Your task to perform on an android device: I selected a laptop on the Amazon app, and I want to view details on the laptop.
Image 0: 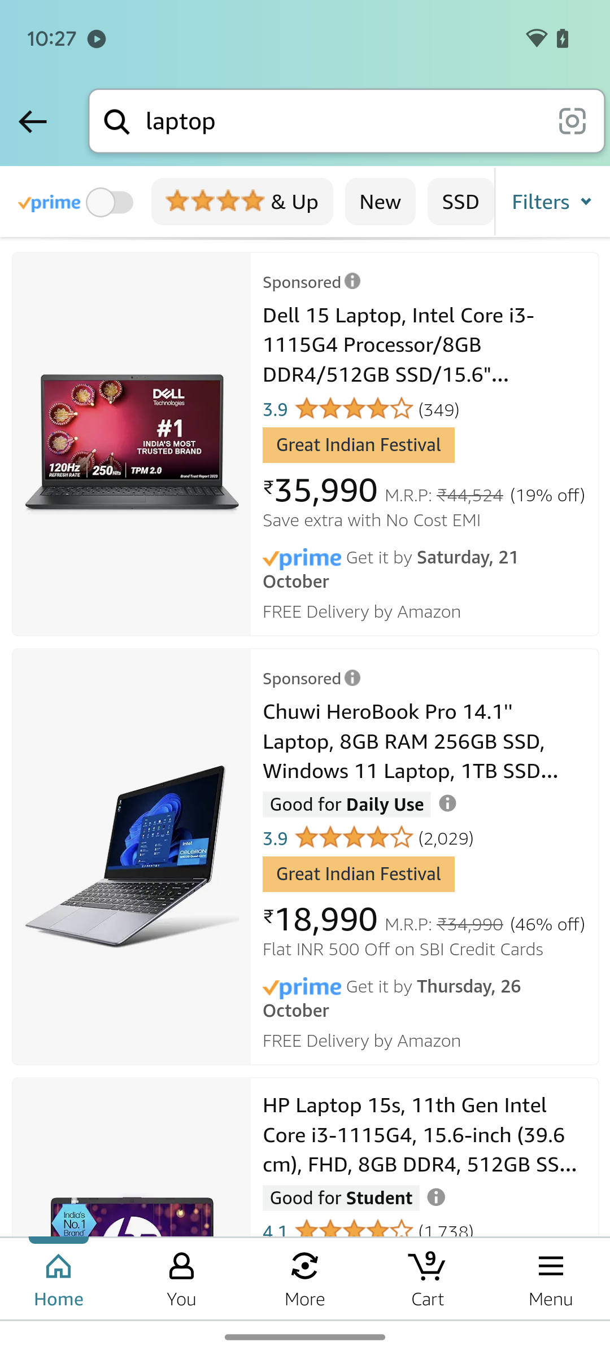
Tap on the first laptop present on the screen.
Step 0: click (132, 444)
Image 1: 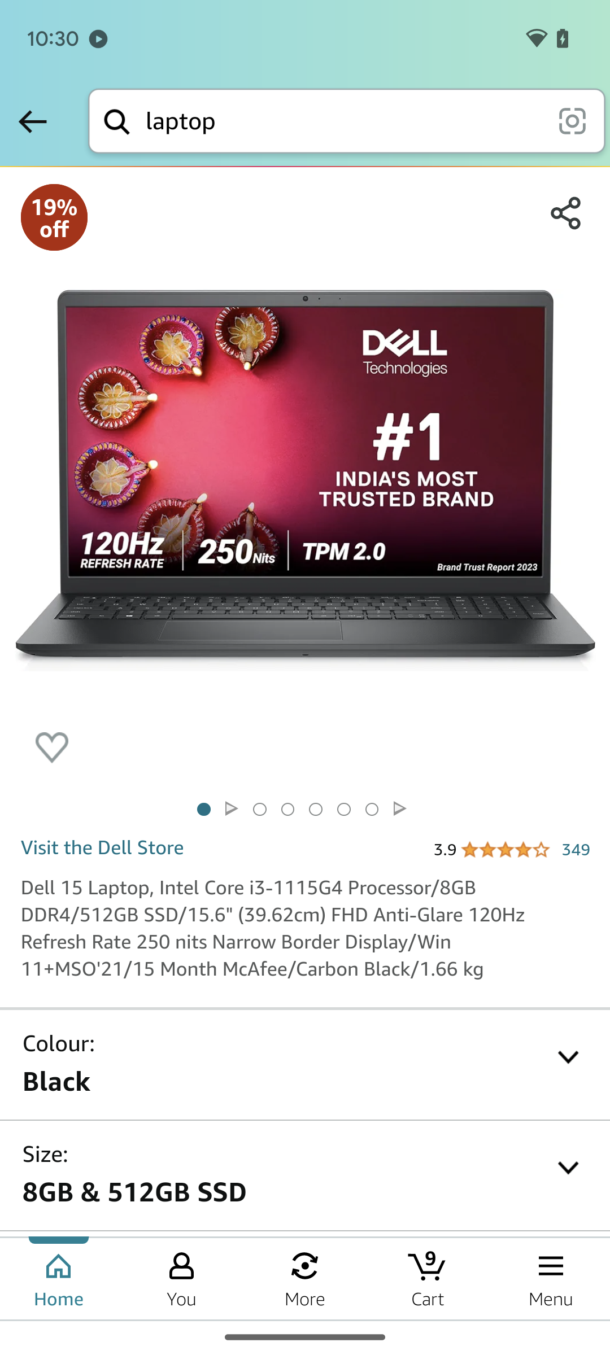
Scroll up to view details.
Step 1: scroll down